Your task to perform on an android device: Save the 1 hour berlin city tour by boat to my Berlin trip activities on the Expedia app.
Image 0: 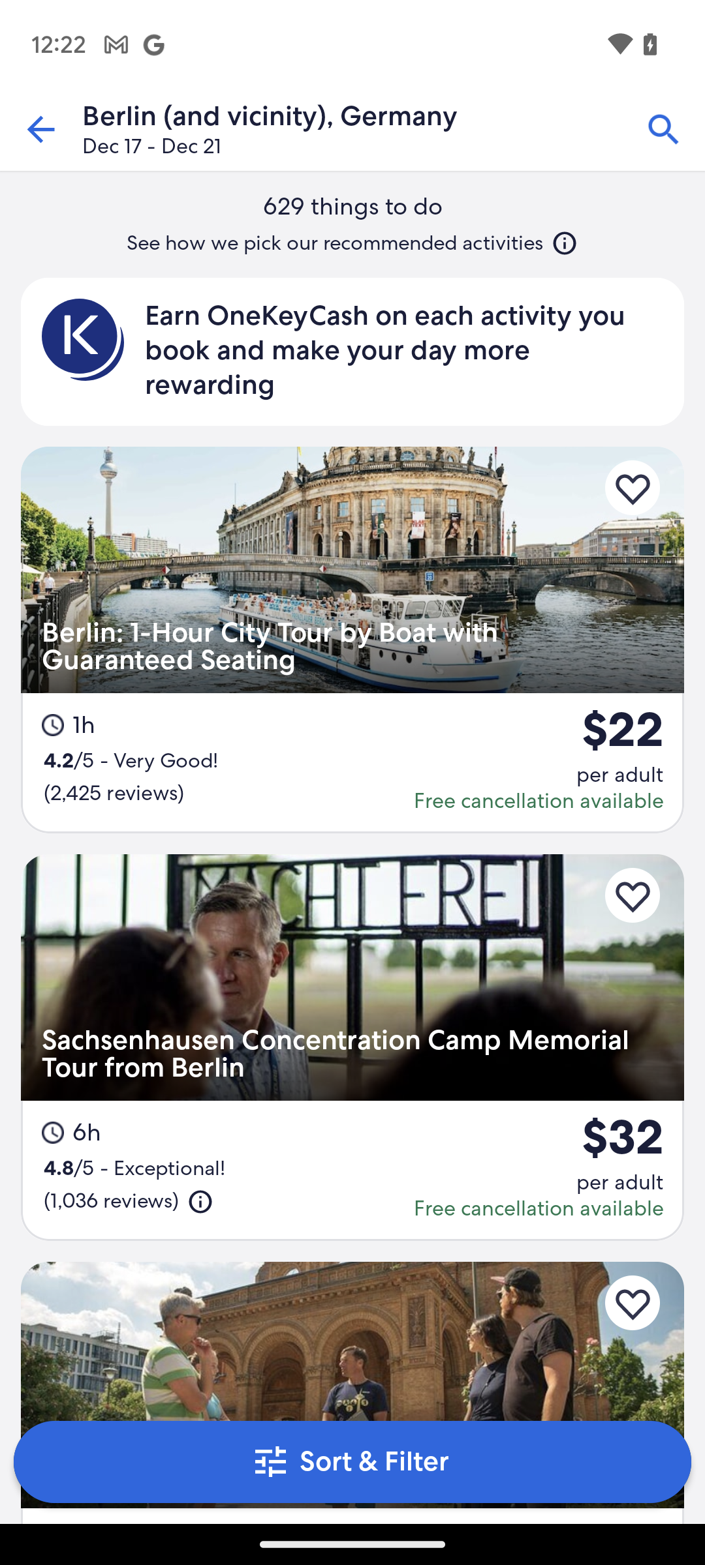
Click on the first search result.
Step 0: click (352, 640)
Image 1: 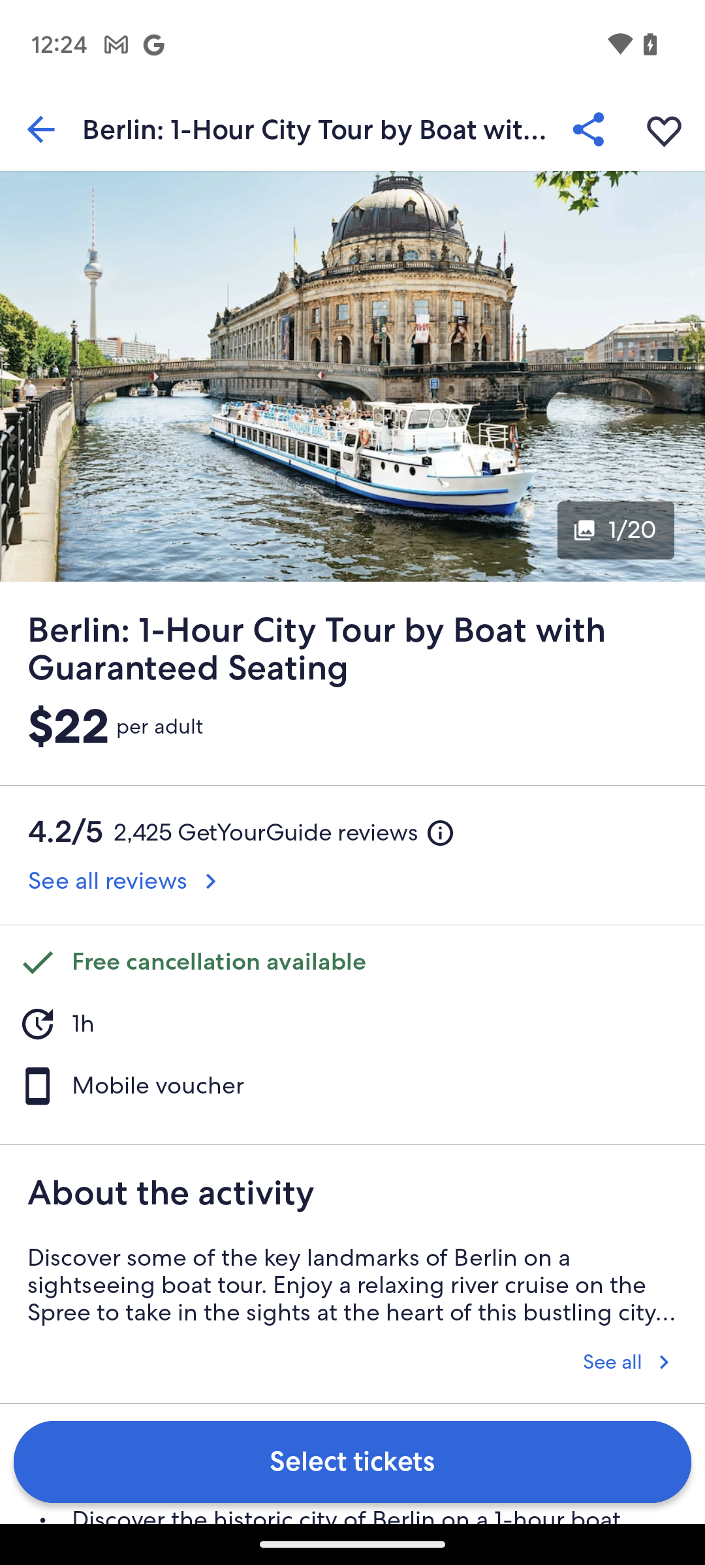
Click on the heart icon at the top of the screen.
Step 1: click (664, 130)
Image 2: 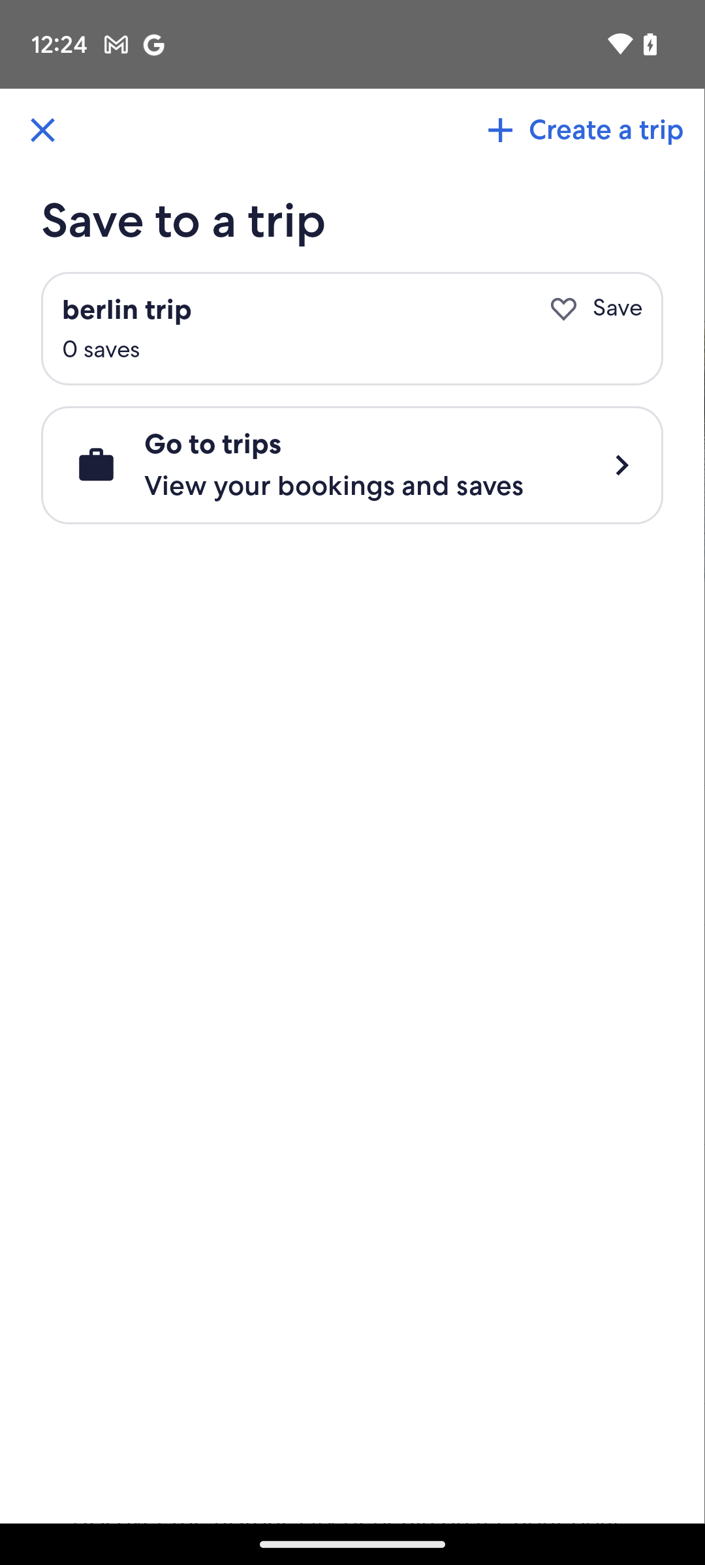
Click on berlin trip.
Step 2: click (351, 328)